Your task to perform on an android device: Apply the size filter and look for hiking shoes in size 42.
Image 0: 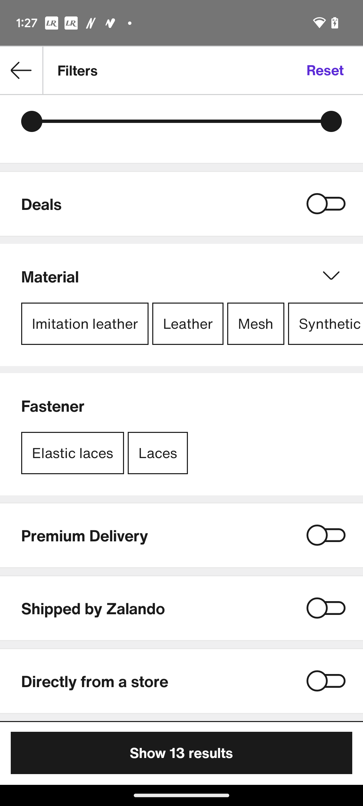
Scroll down
Step 0: scroll up
Image 1: 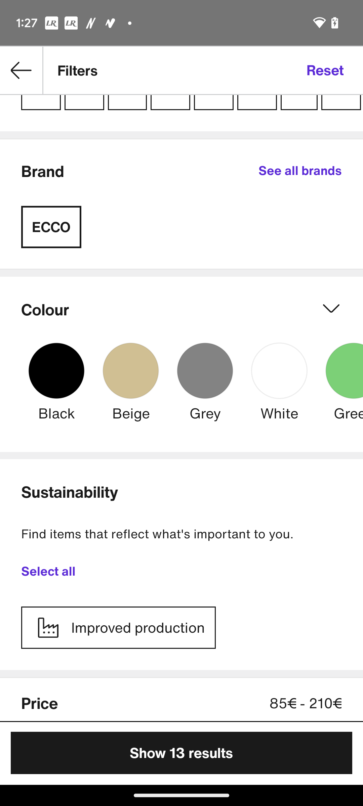
Scroll down
Step 1: scroll up
Image 2: 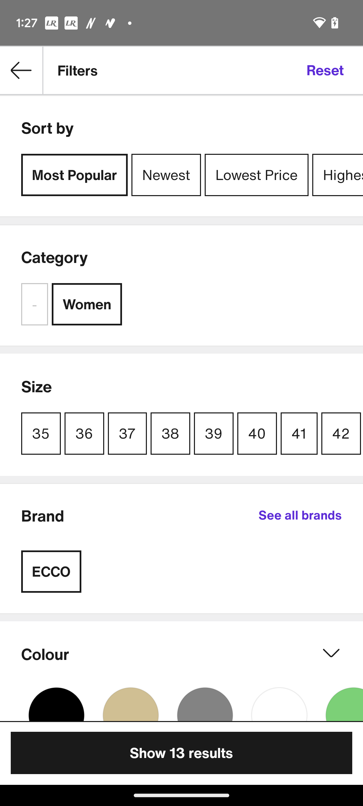
Select the size 42 in the size chart.
Step 2: click (341, 433)
Image 3: 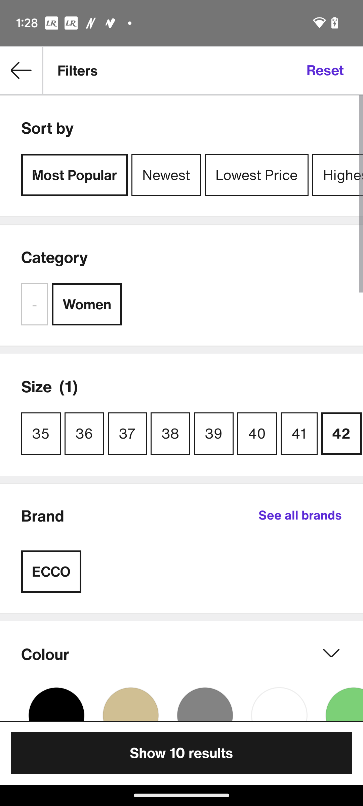
Click on the tab "Show 10 results".
Step 3: click (182, 753)